Your task to perform on an android device: I want to view the Bananas and view the product to check the price delivery ability
Image 0: 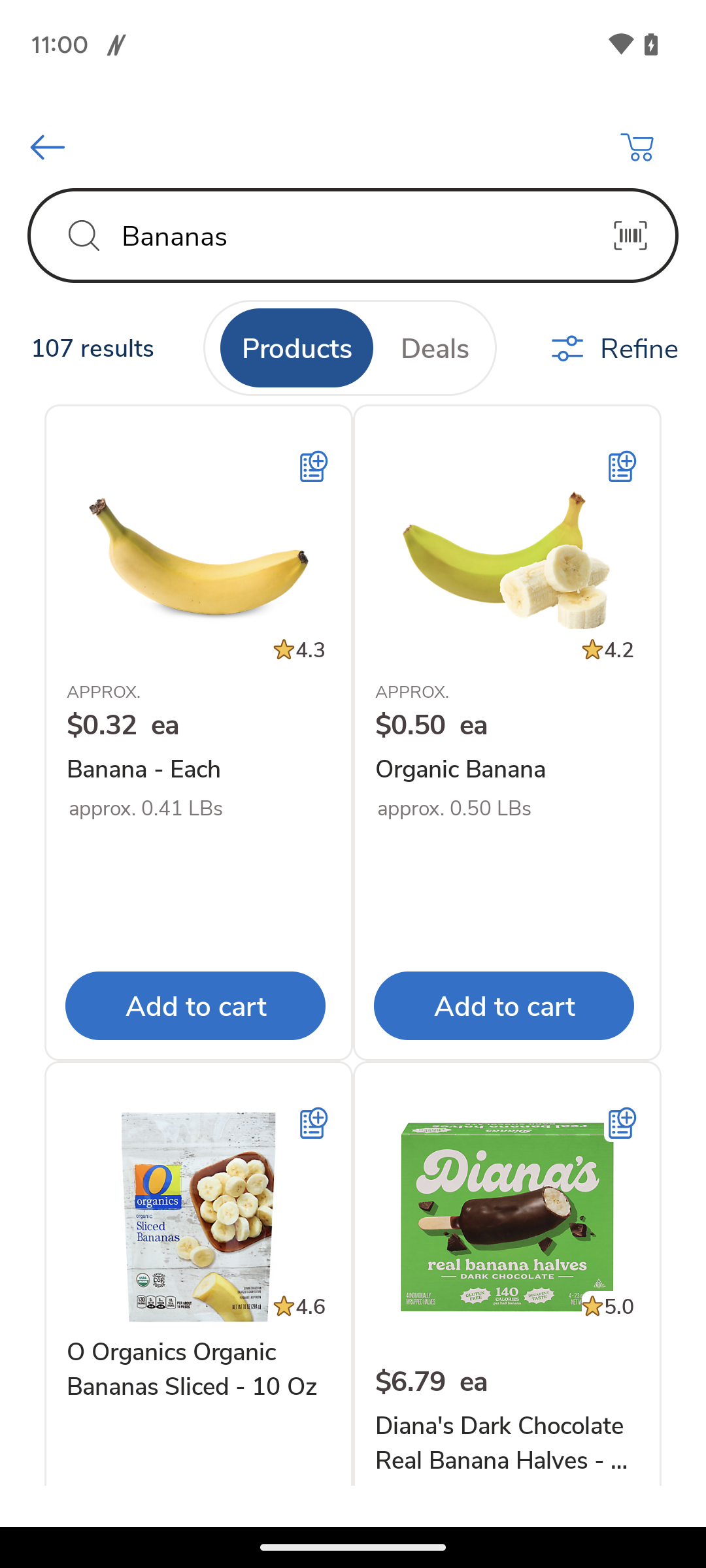
Click on the Banana fruit
Step 0: click (199, 732)